Your task to perform on an android device: I want to use the power point app to share a madison presentation file with my mother Bianca.Rossi1967@gmail.com.
Image 0: 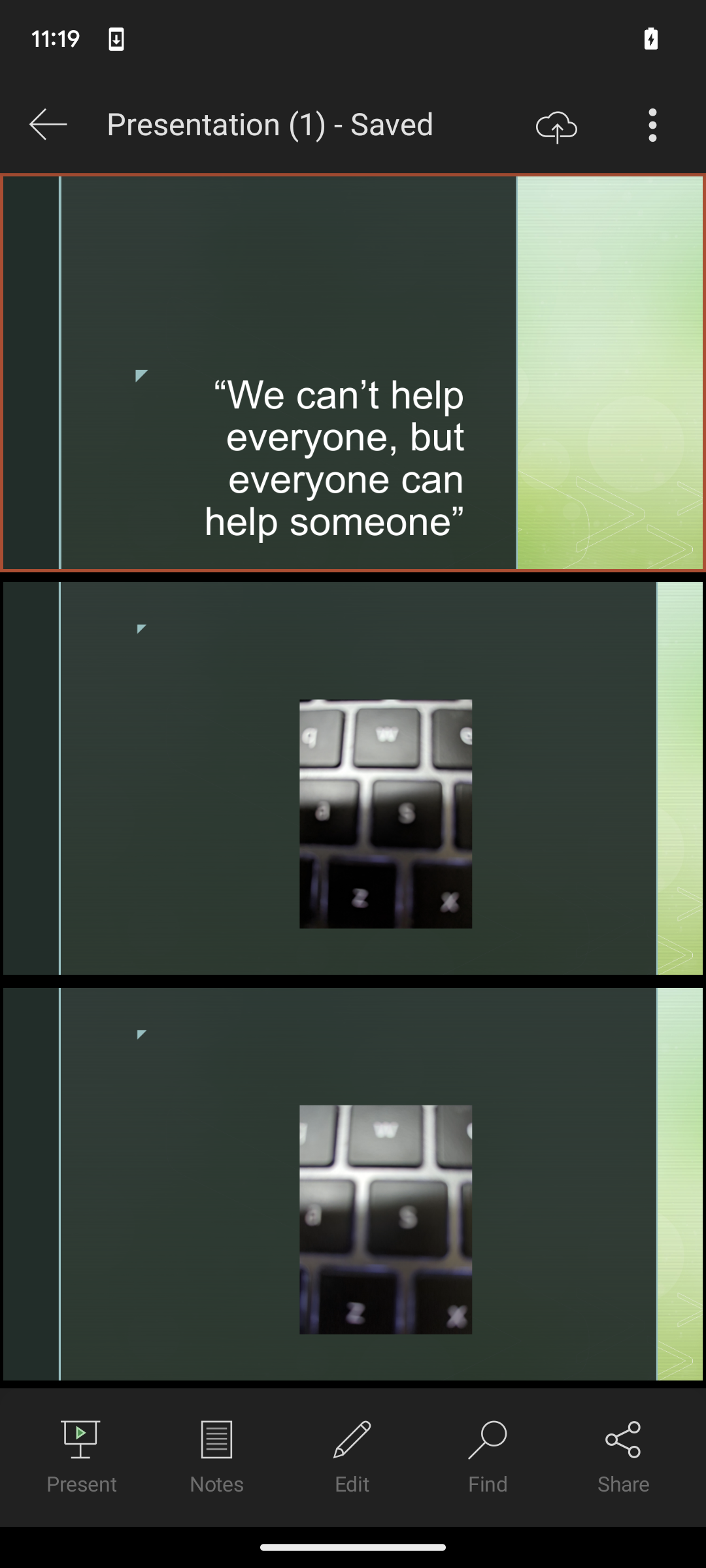
click on share icon at the lower left side of the screen to share file
Step 0: click (624, 1483)
Image 1: 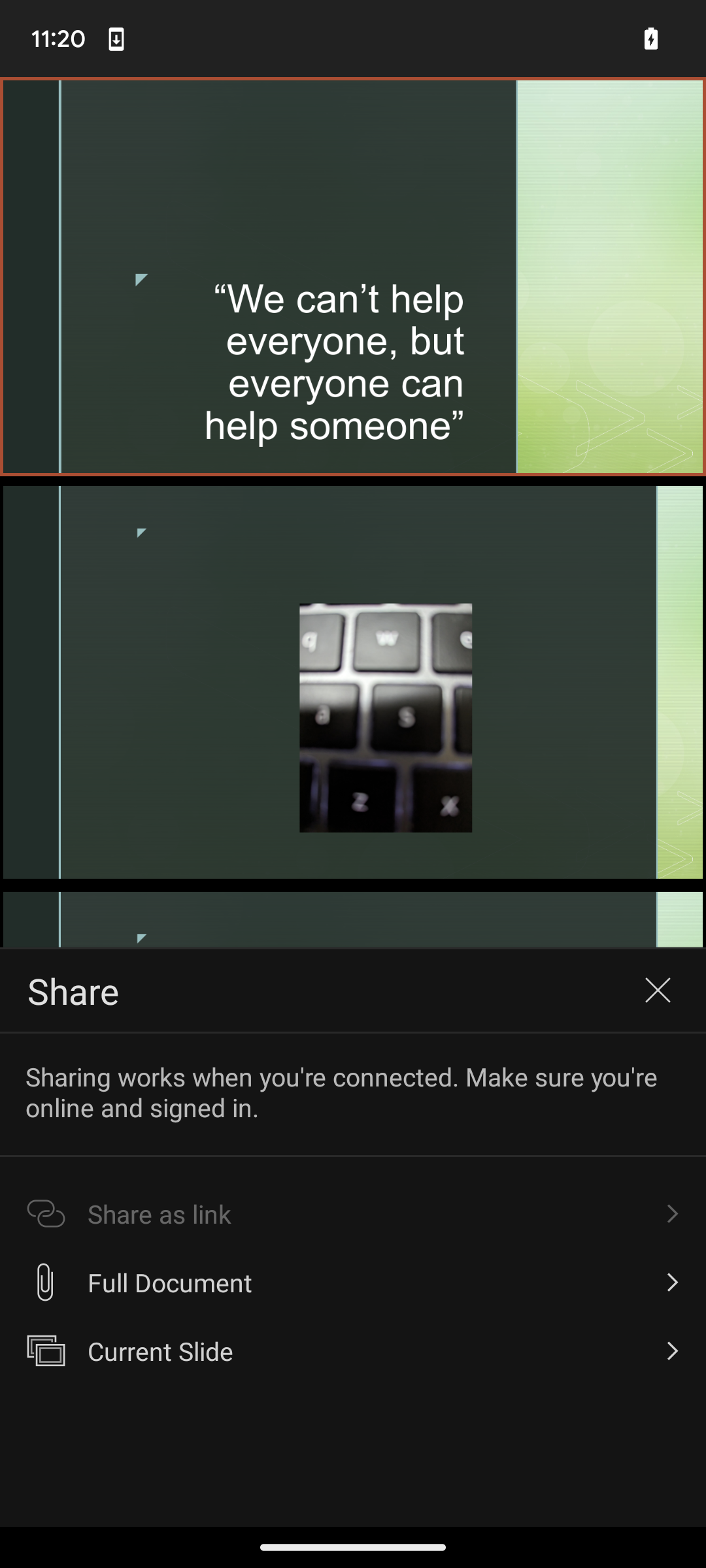
click on full document option on the pop up window at the bottom of the screen
Step 1: click (353, 1282)
Image 2: 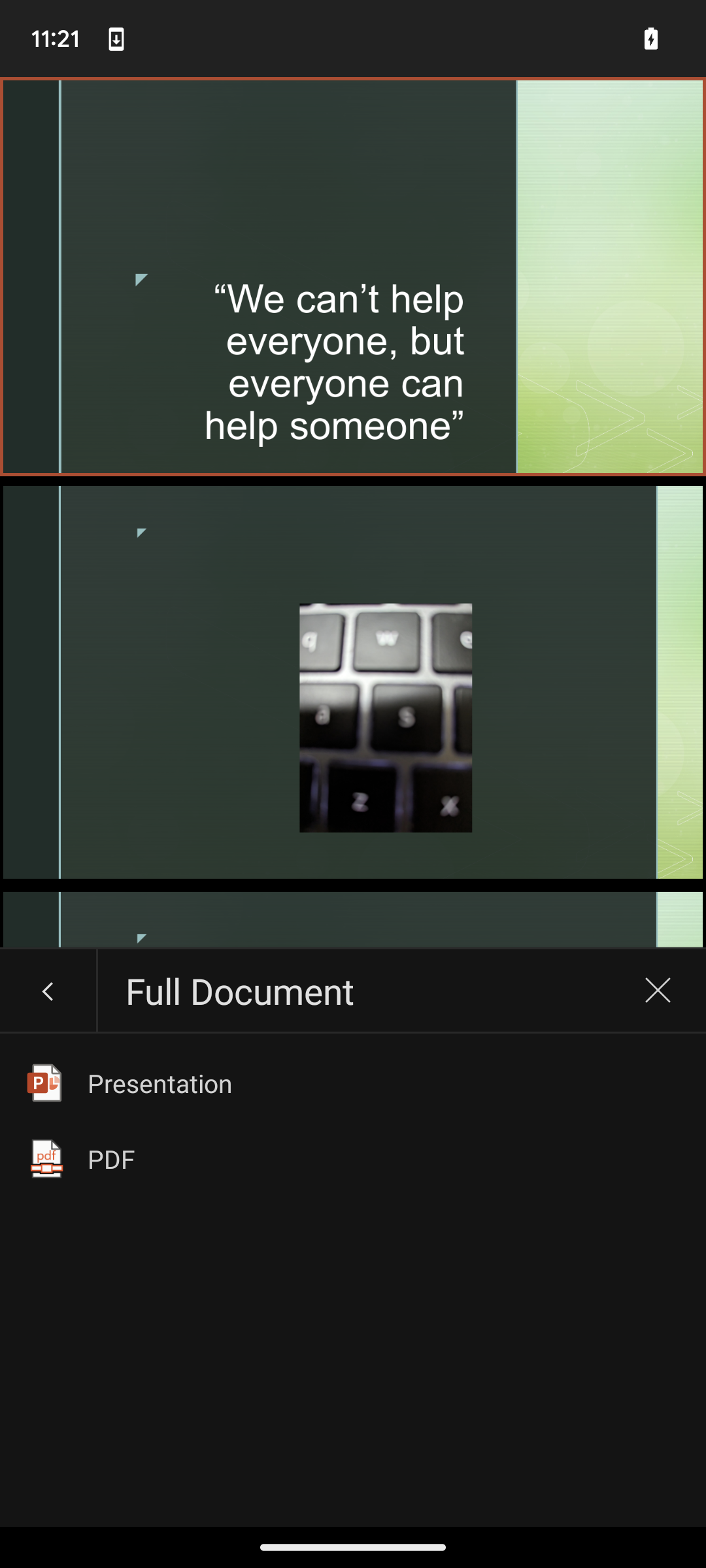
click on presentation button on the pop up window at the bottom of the screen
Step 2: click (353, 1083)
Image 3: 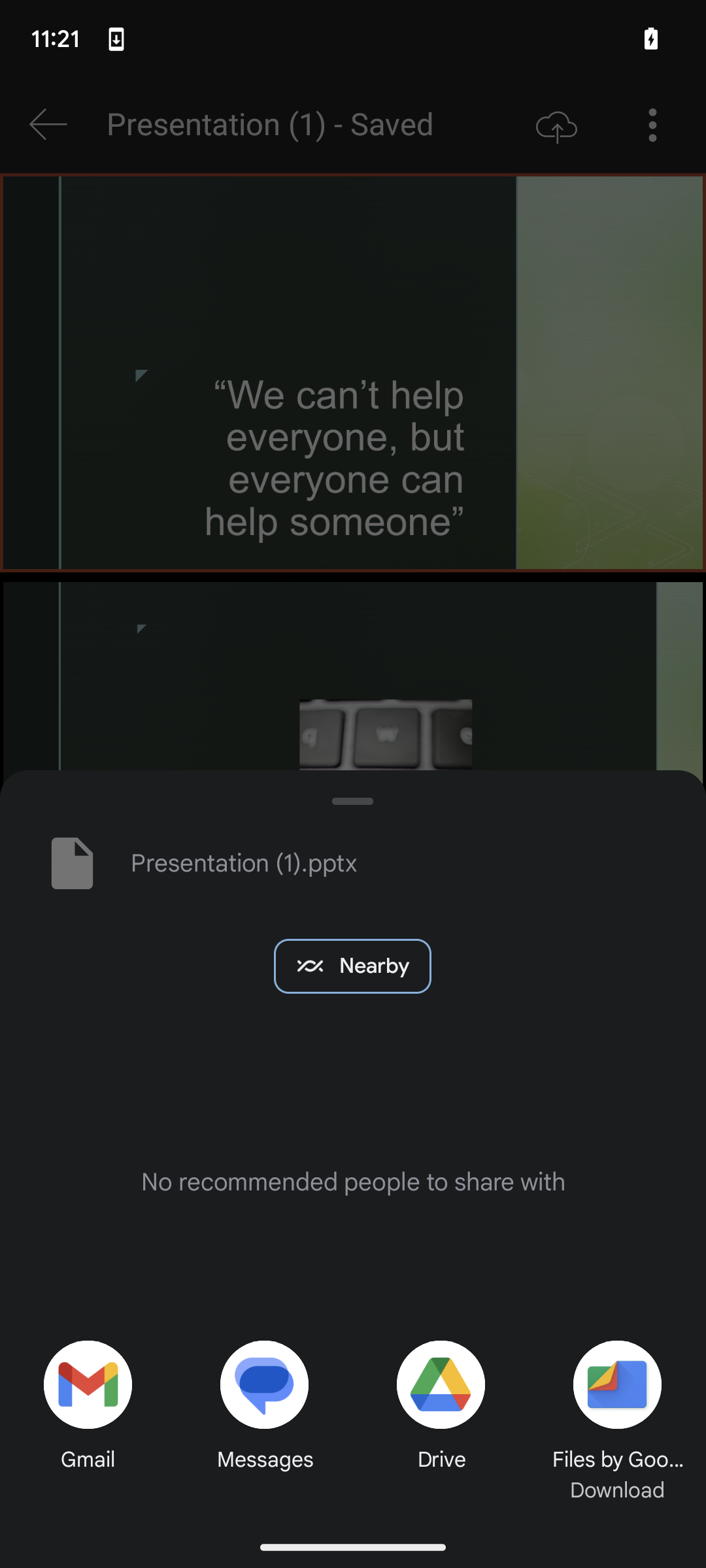
click on first option (gmail) on the pop up window at the bottom of the screen
Step 3: click (110, 1436)
Image 4: 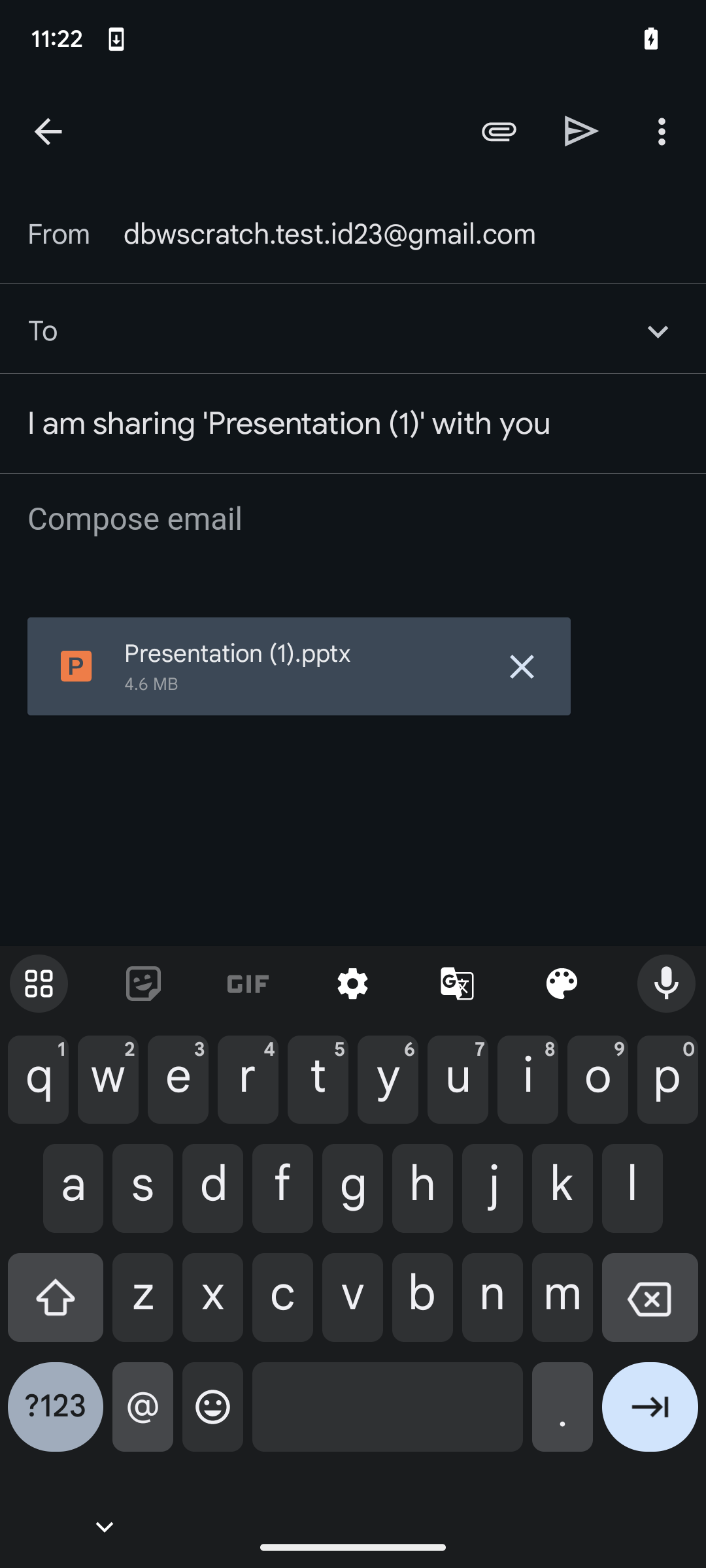
type Bianca.Rossi1967@gmail.com in top second column at top of the screen
Step 4: type "Bianca.Rossi1967@gmail.com"
Image 5: 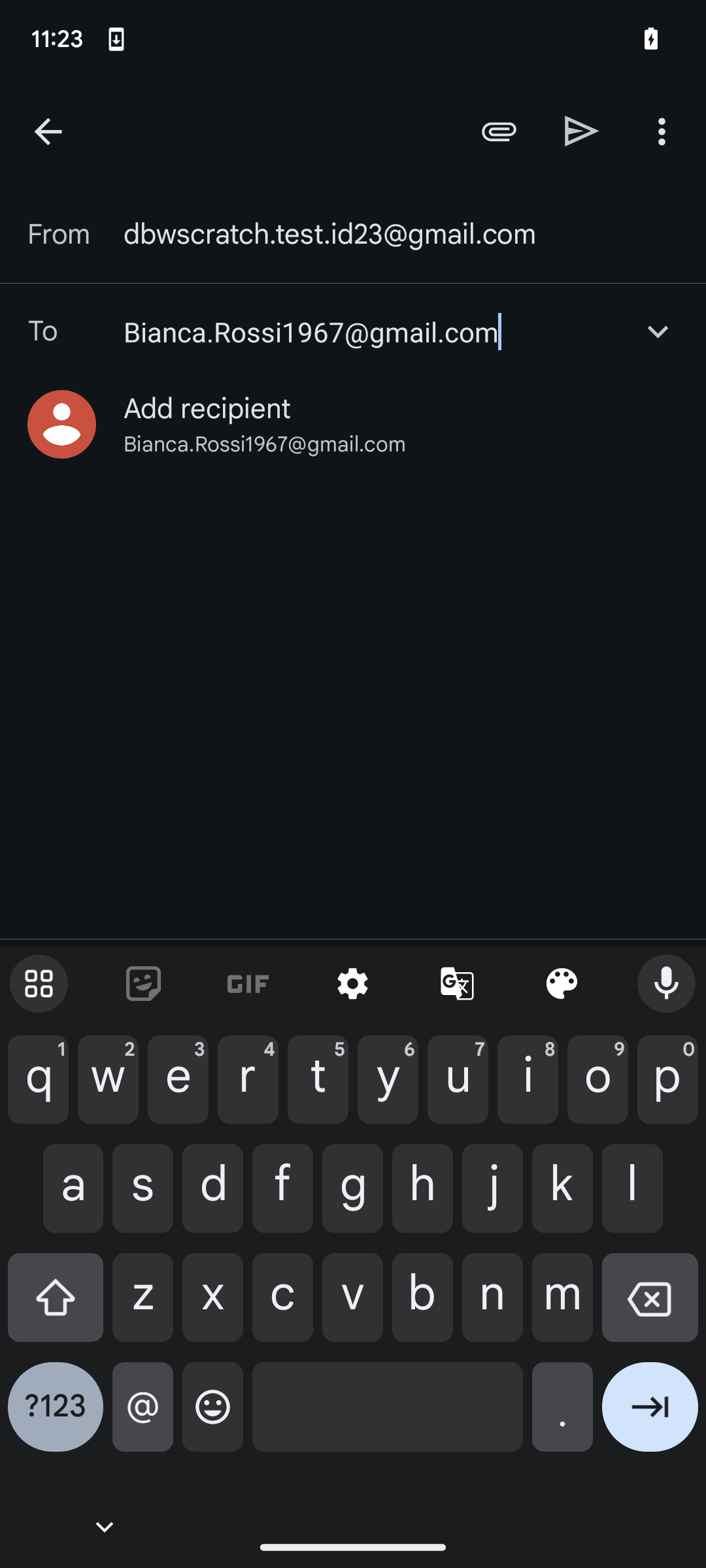
click send icon at the top of the screen to share file
Step 5: click (582, 131)